Your task to perform on an android device: Carlos is looking to travel and has asked me for some suggestions on where to go. Use the email address carlos3345@gmail.com to send him the Notein app's Places to visit list.
Image 0: 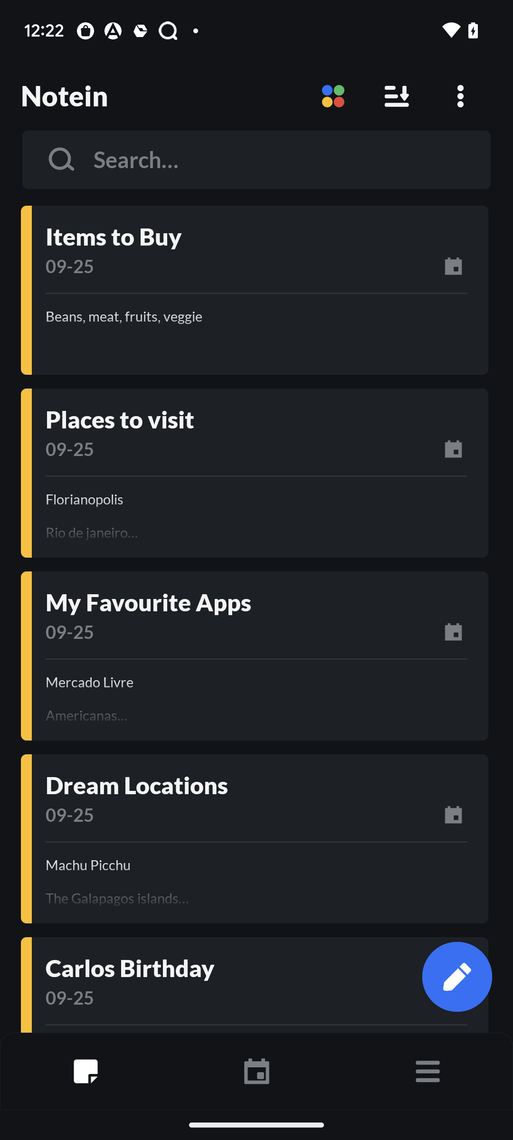
Click on the Places to visit notes
Step 0: click (242, 449)
Image 1: 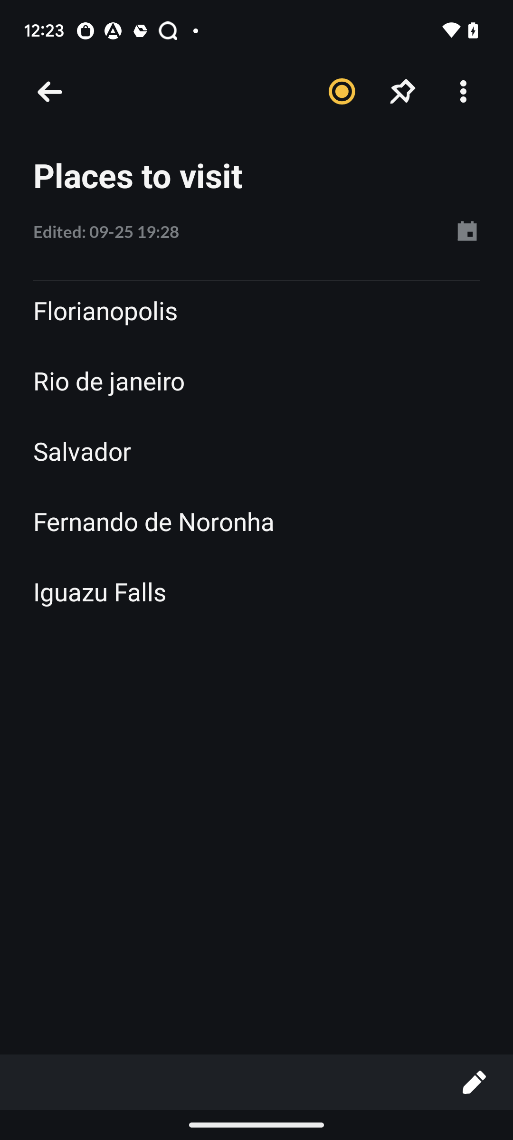
Click on the three dot icon at the top right corner of the screen
Step 1: click (462, 89)
Image 2: 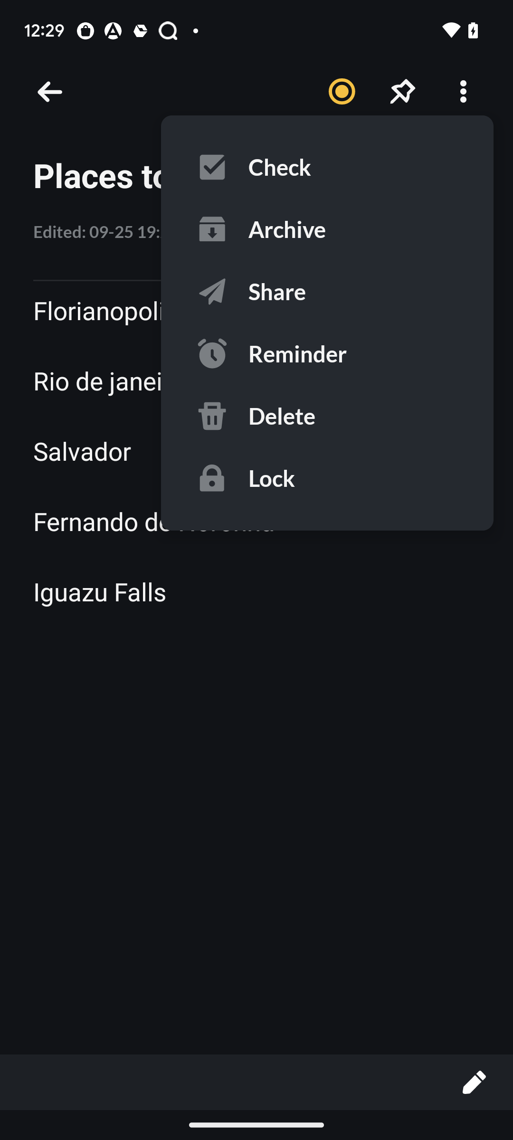
Click on the share option
Step 2: click (277, 292)
Image 3: 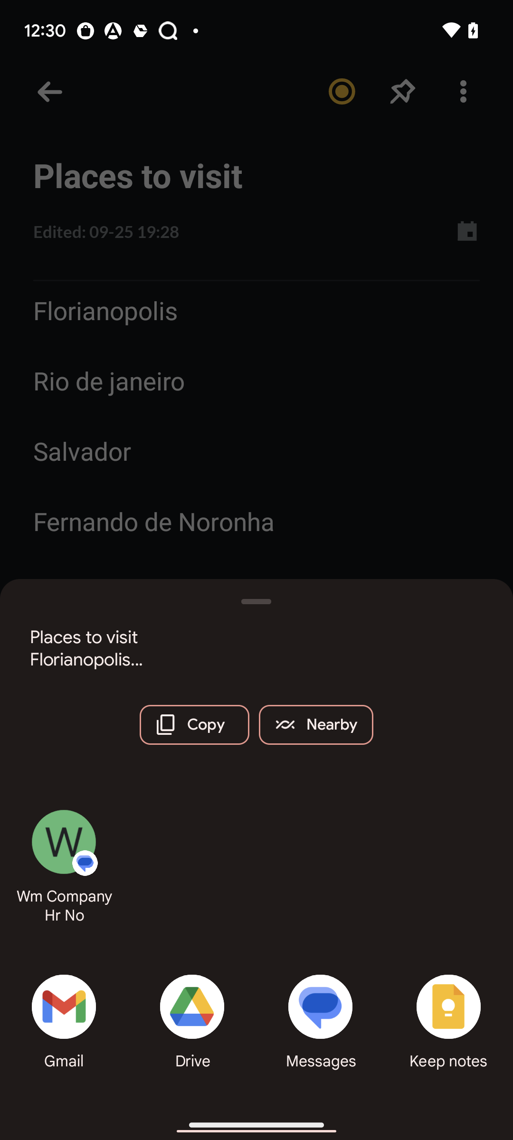
Click on the gmail option at the bottom of the screen
Step 3: click (57, 1007)
Image 4: 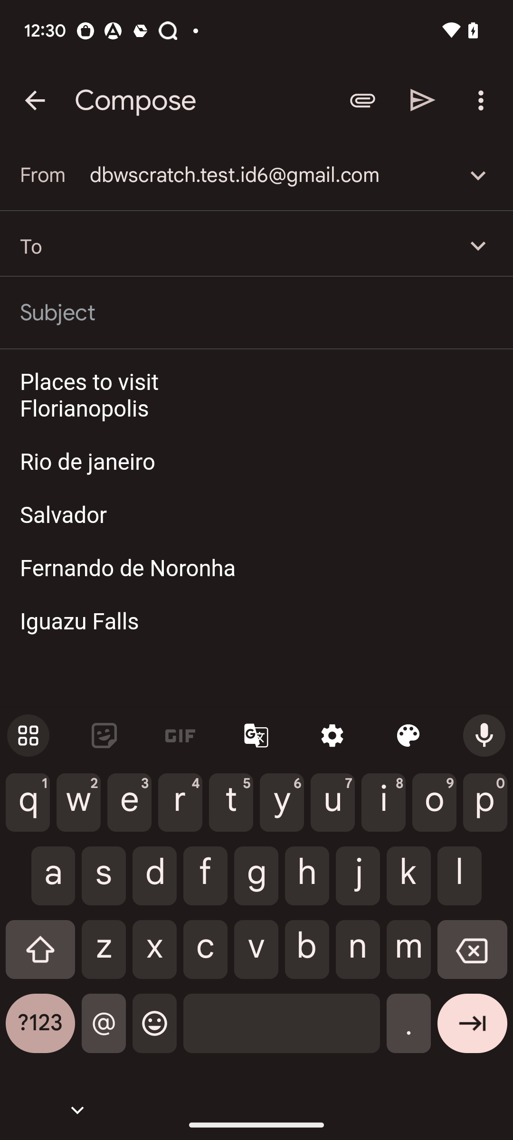
add recipient as carlos3345@gmail.com
Step 4: type "carlos3345@gmail.com"
Image 5: 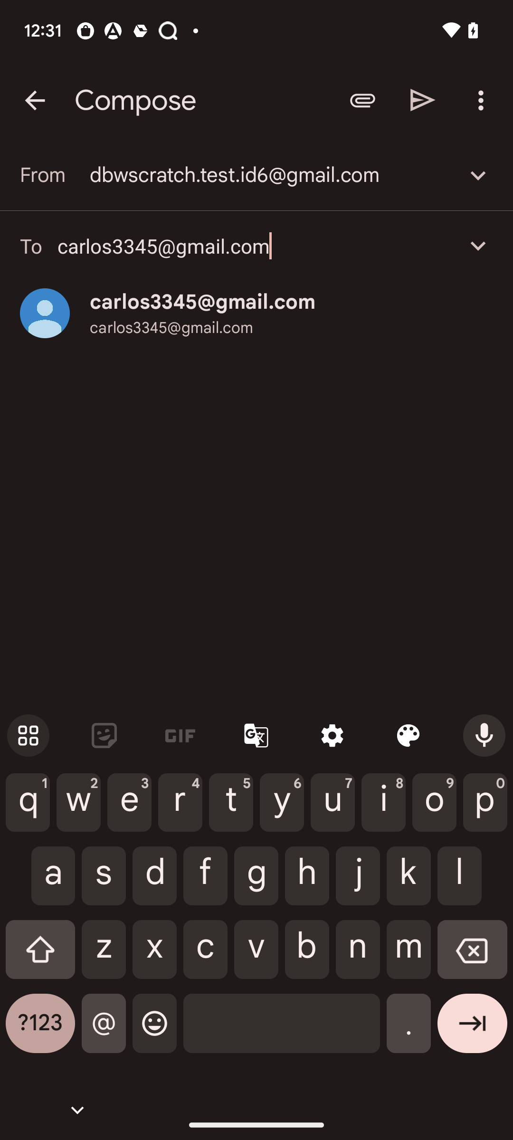
click on the send icon at the top right corner of the screen
Step 5: click (423, 100)